Your task to perform on an android device: See the details of the first search result by using the Flipkart app.
Image 0: 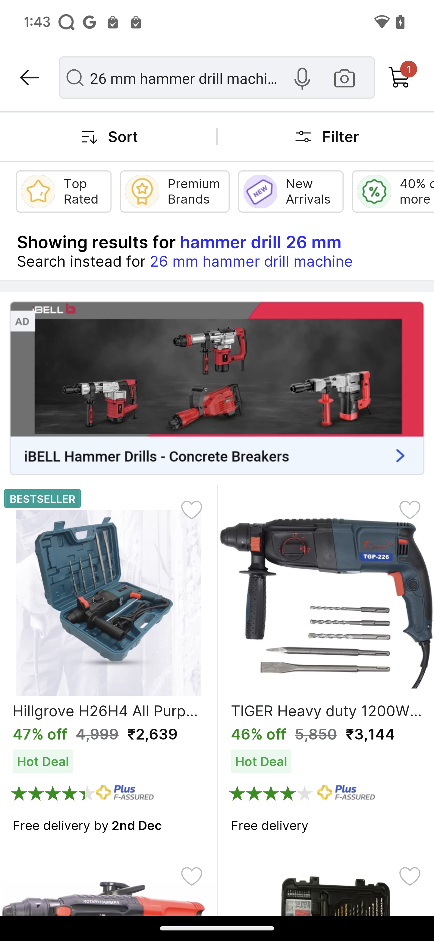
Click on the Suggested drill 
Step 0: click (151, 591)
Image 1: 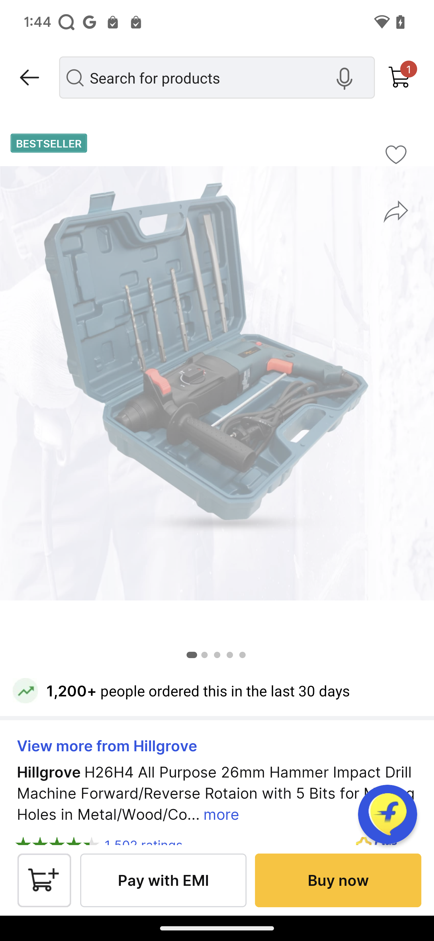
Swipe up on the screen to view the details
Step 1: scroll down
Image 2: 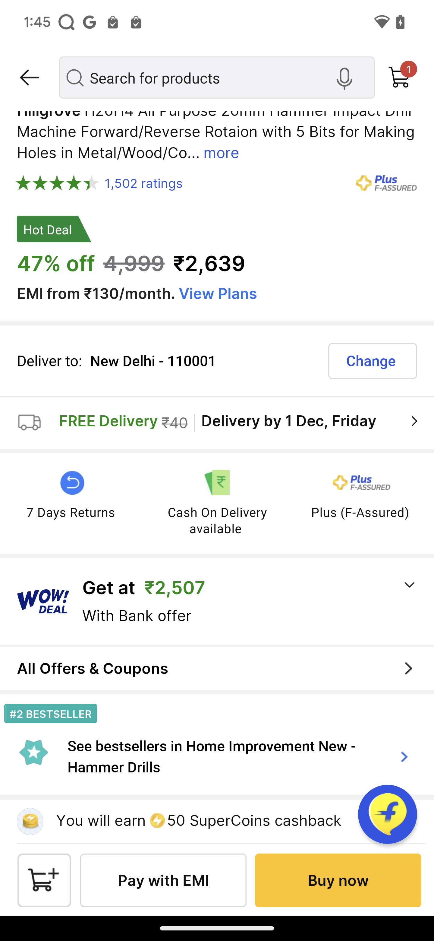
Swipe up on the screen to view the details
Step 2: scroll down